Your task to perform on an android device: To compare prices, I would like to see more screwdriver sets. Use the DHgate app to see how much other similar screwdriver sets cost.
Image 0: 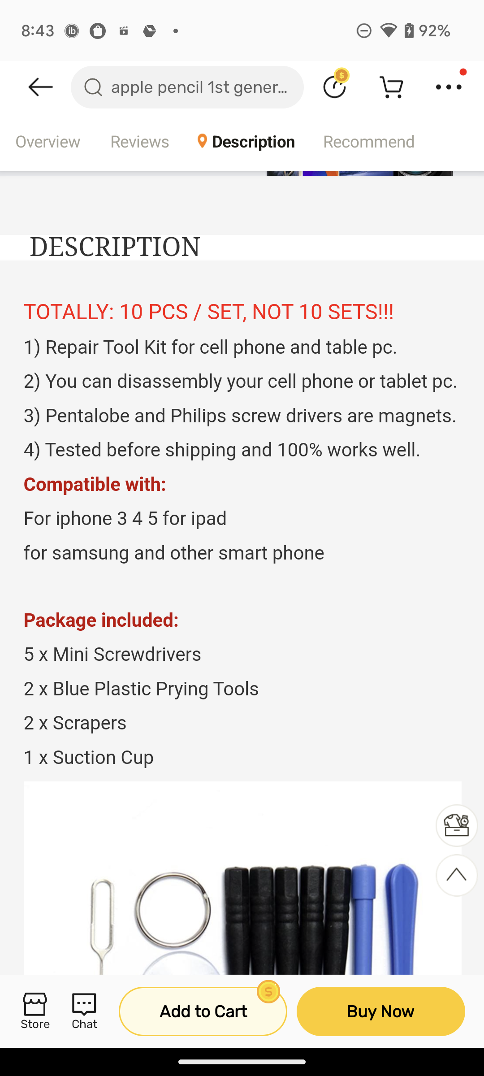
Swipe up for similar items to compare costs
Step 0: scroll down
Image 1: 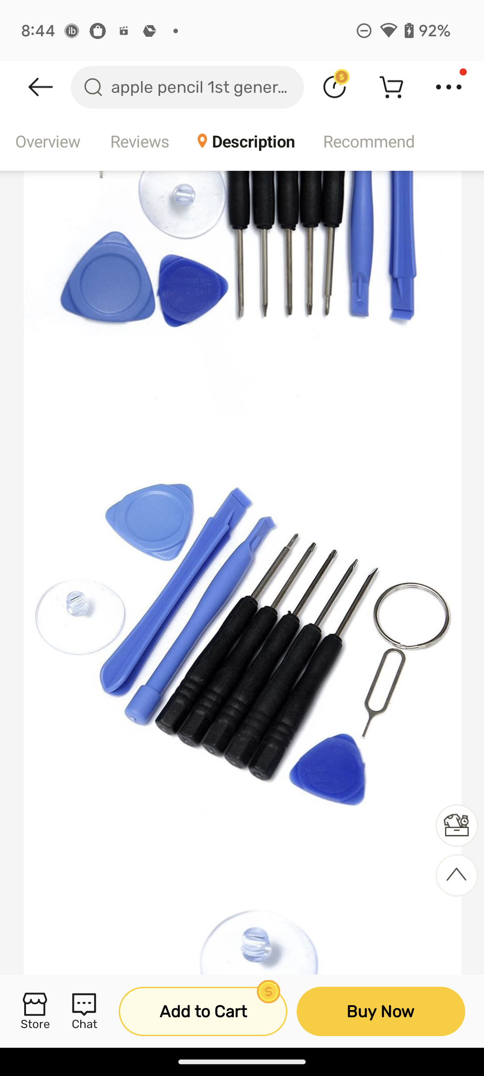
Swipe up for similar items to compare costs
Step 1: scroll down
Image 2: 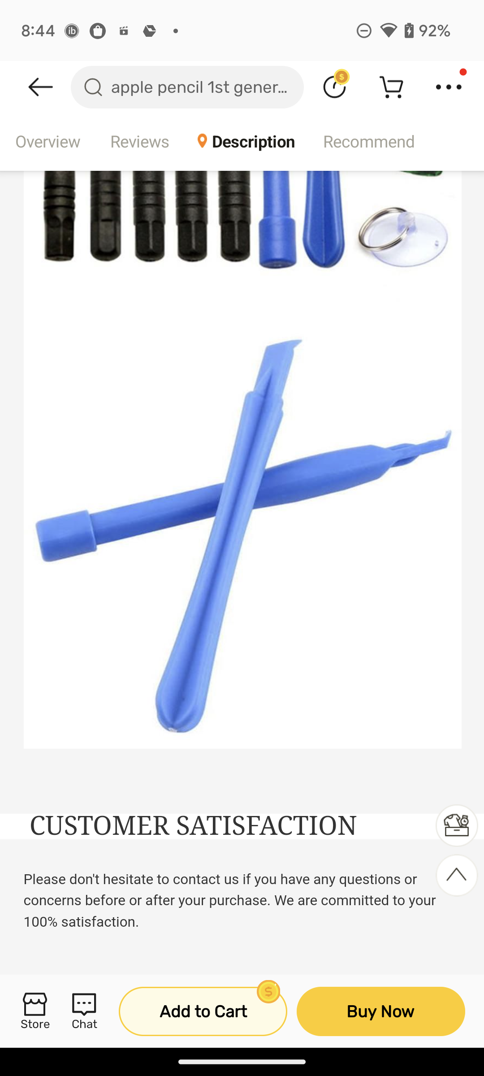
Swipe up for similar items to compare costs
Step 2: scroll down